Your task to perform on an android device: I am ready for buying sports shoes but i may not get the shoes of the size that i fit , I check for sports shoes with shoe size of 9 in the flipkart app.
Image 0: 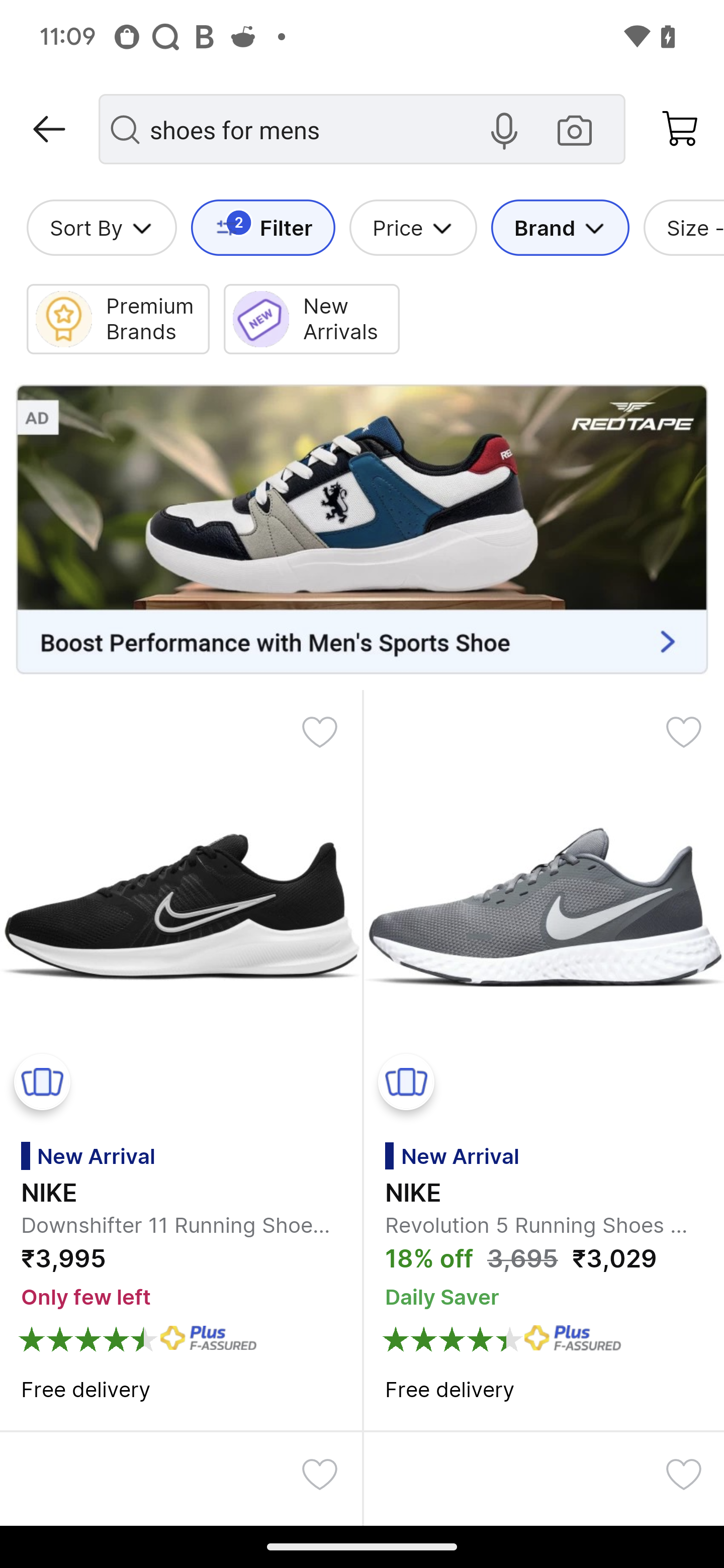
Click on the size button
Step 0: click (695, 228)
Image 1: 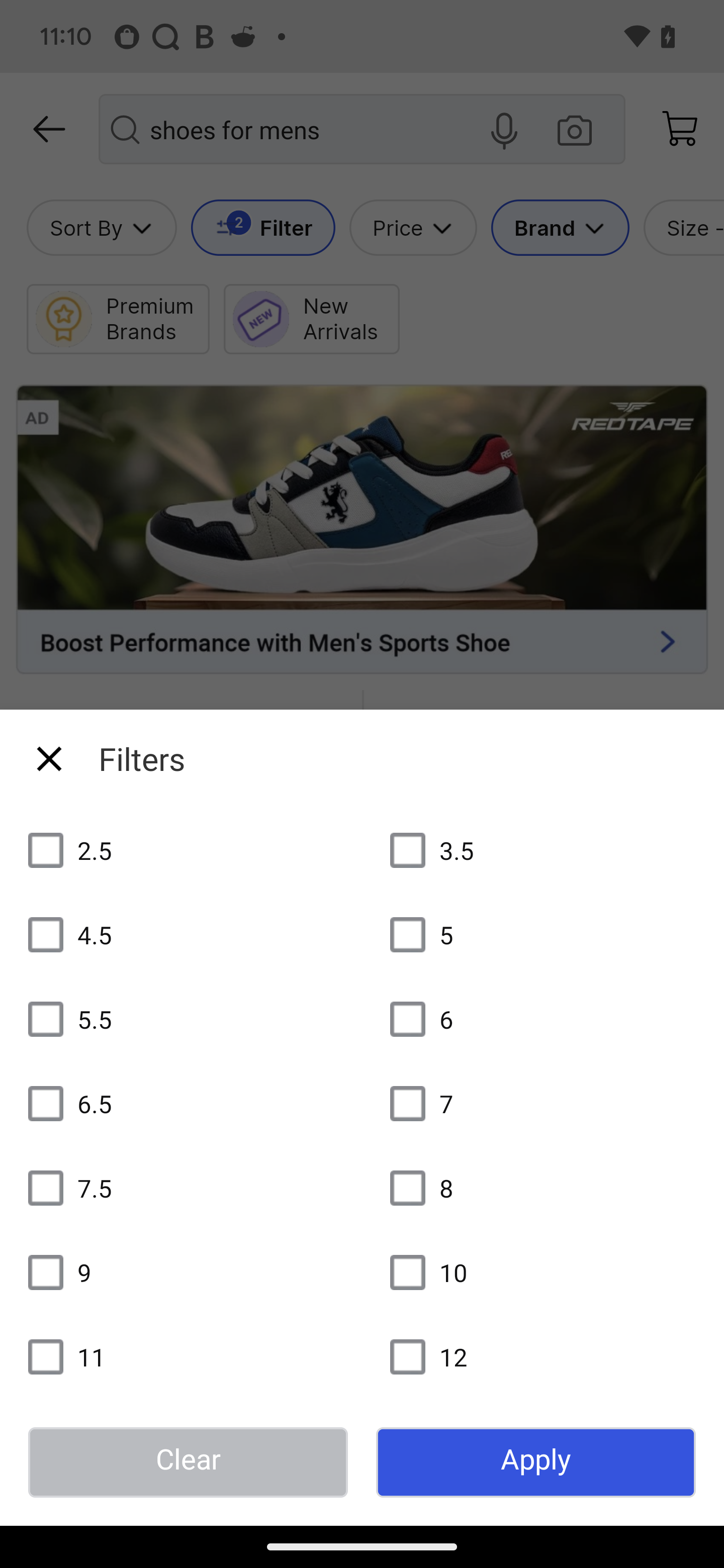
Click on the 9 size 
Step 1: click (48, 1266)